Your task to perform on an android device: Apply Coupon code CHEESE80 for Farmhouse pizza in the cart
Image 2: 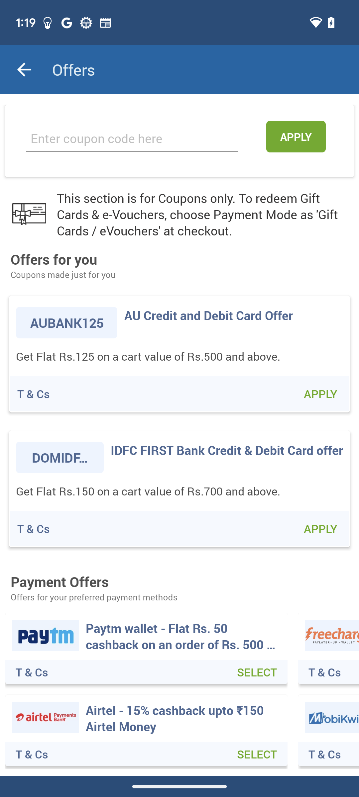
Click on the Enter coupon code here at the top of the screen 
Step 2: click (132, 138)
Image 3: 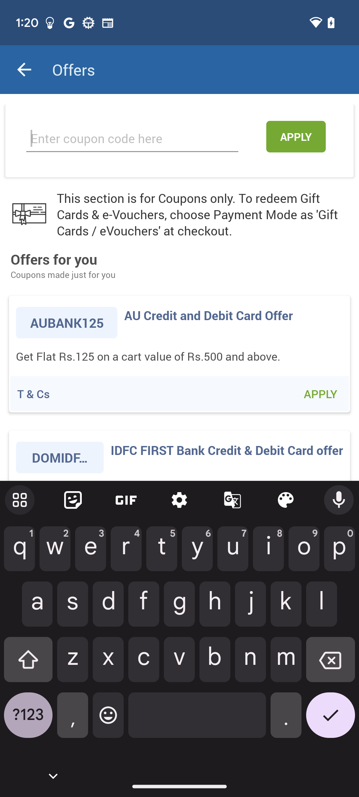
Type the code CHEESE80 
Step 3: type "CHEESE80"
Image 4: 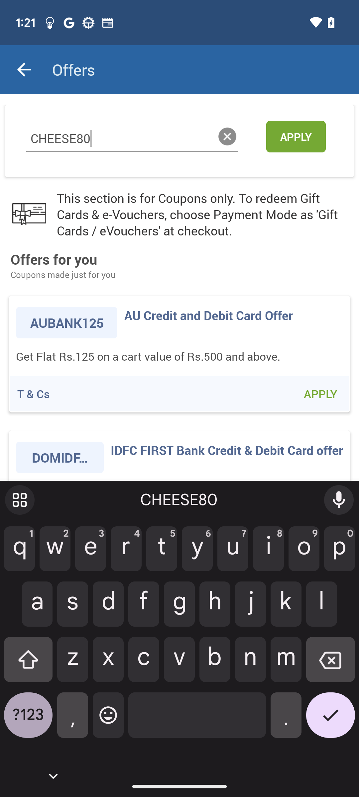
Click on the APPLY option at the top right corner of the screen
Step 4: click (296, 136)